Your task to perform on an android device: I will view the weather map for the Knoxville location on the Accuweather app to keep myself updated.
Image 0: 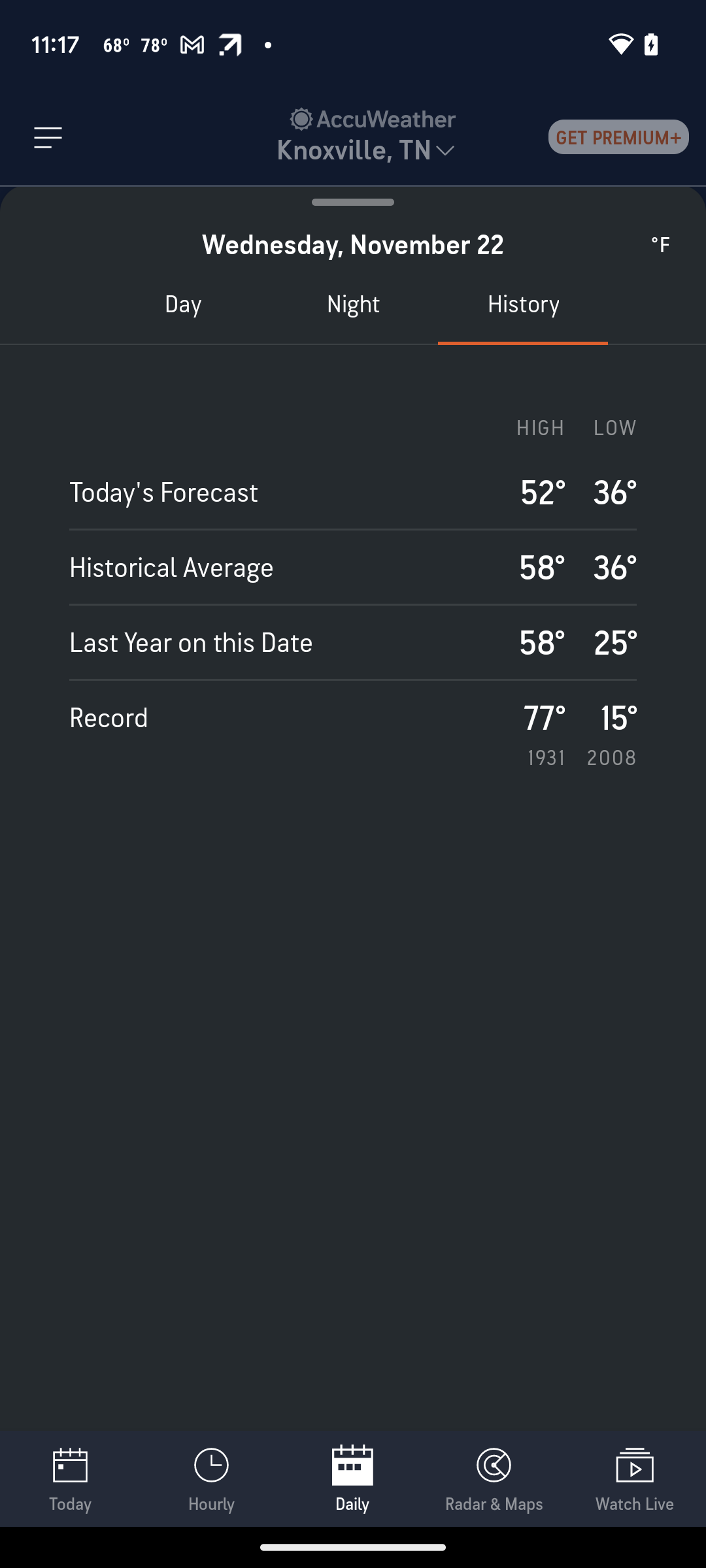
Go back
Step 0: press back button
Image 1: 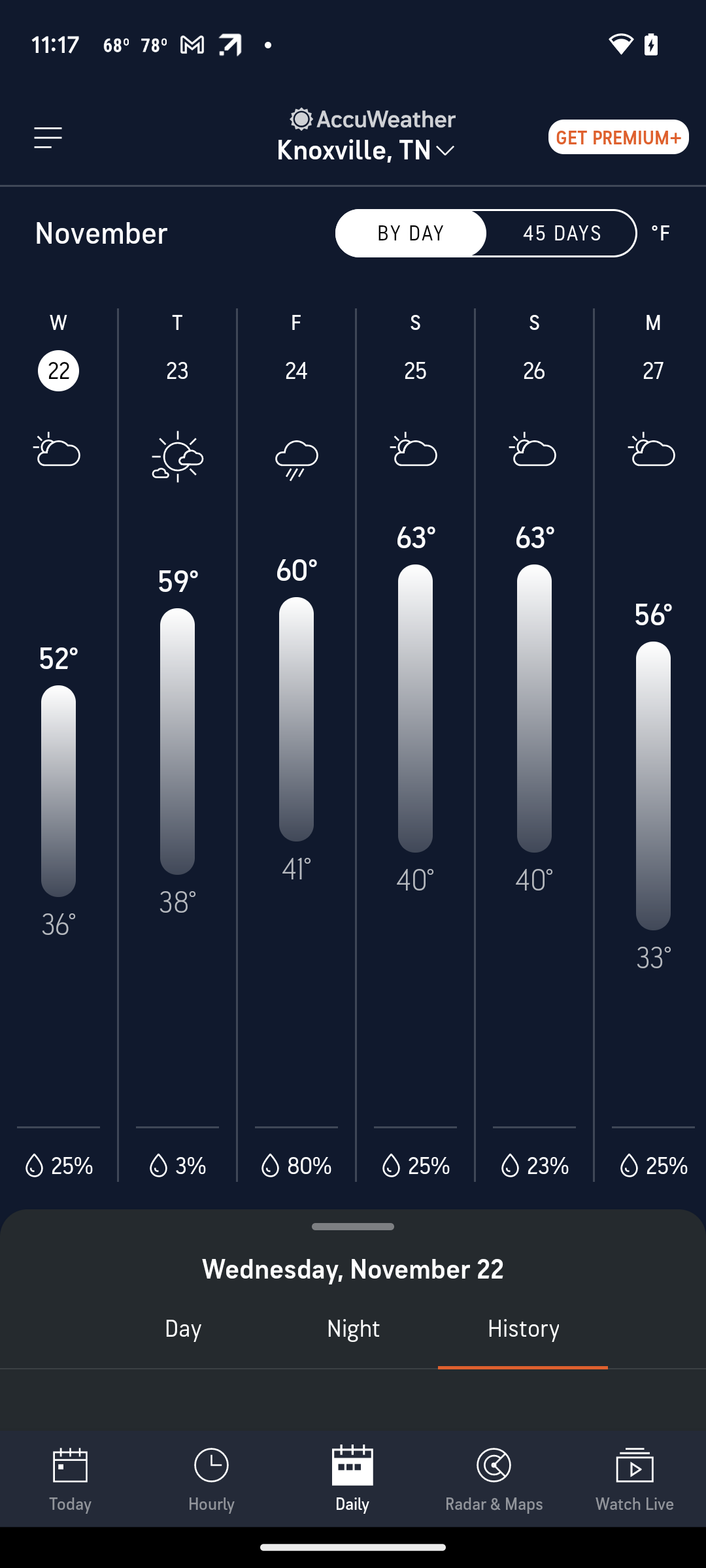
Click on radar and maps
Step 1: click (494, 1478)